Your task to perform on an android device: Go to the Toys R Us app and browse for electric vehicles.
Image 0: 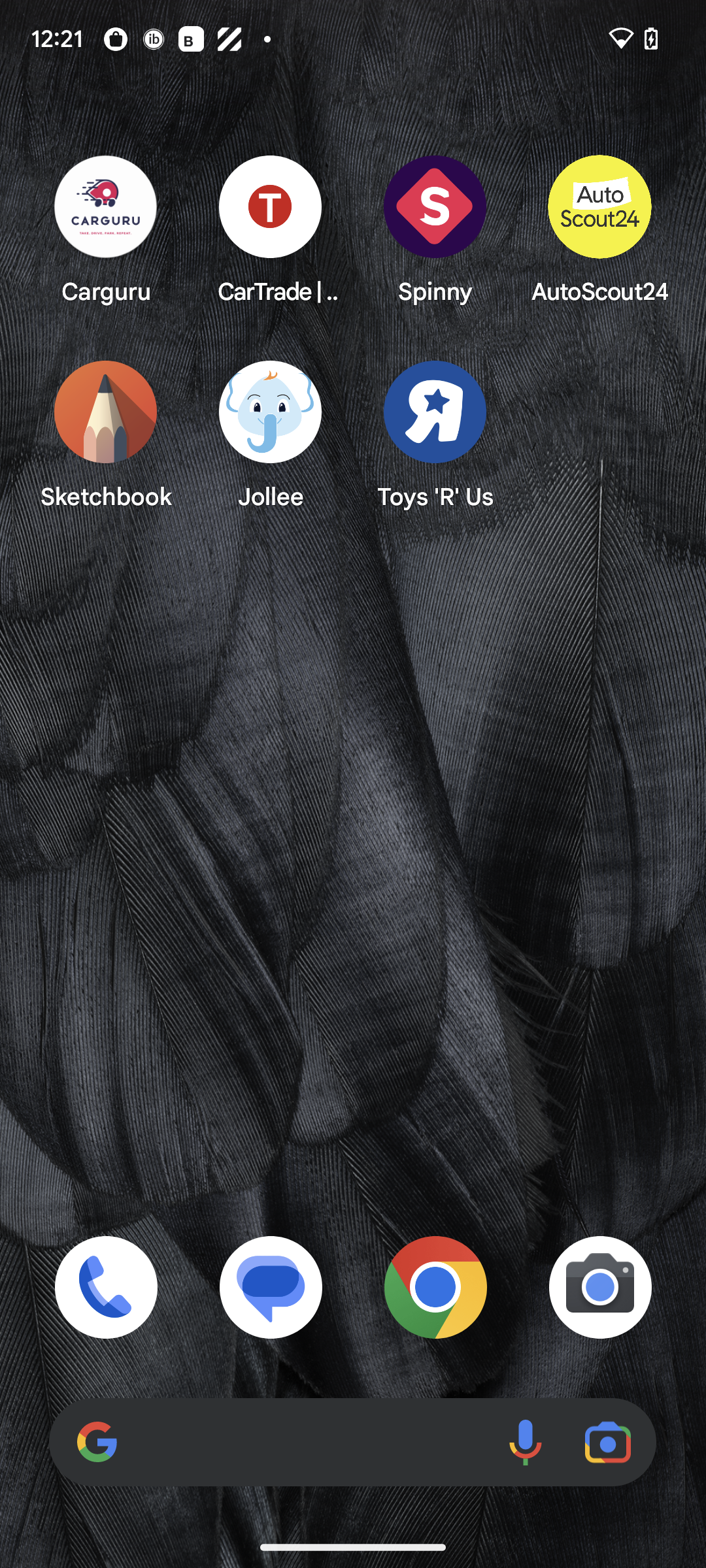
Open the Toys R us app.
Step 0: open app "Toys 'R' Us"
Image 2: 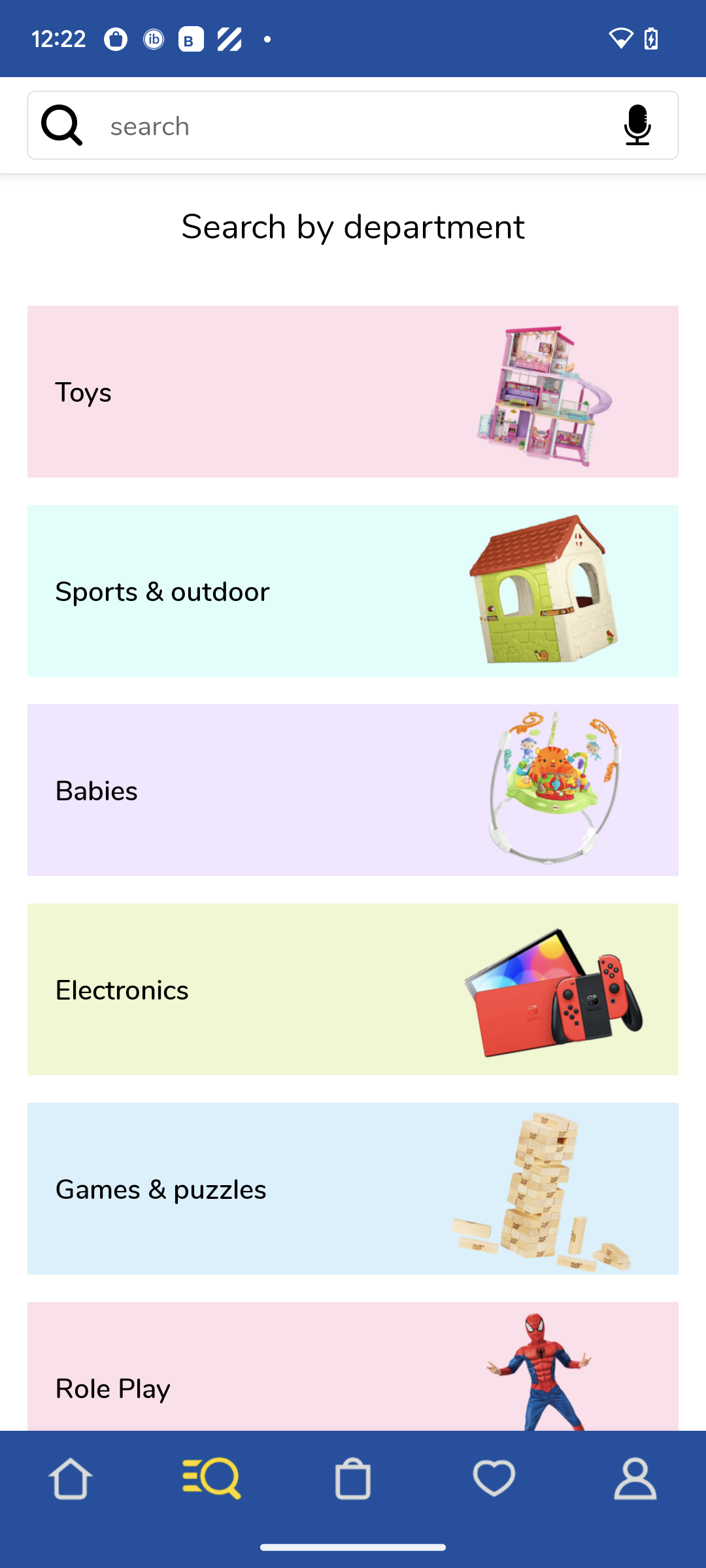
Type electric vehicles in the search bar.
Step 2: click (325, 125)
Image 3: 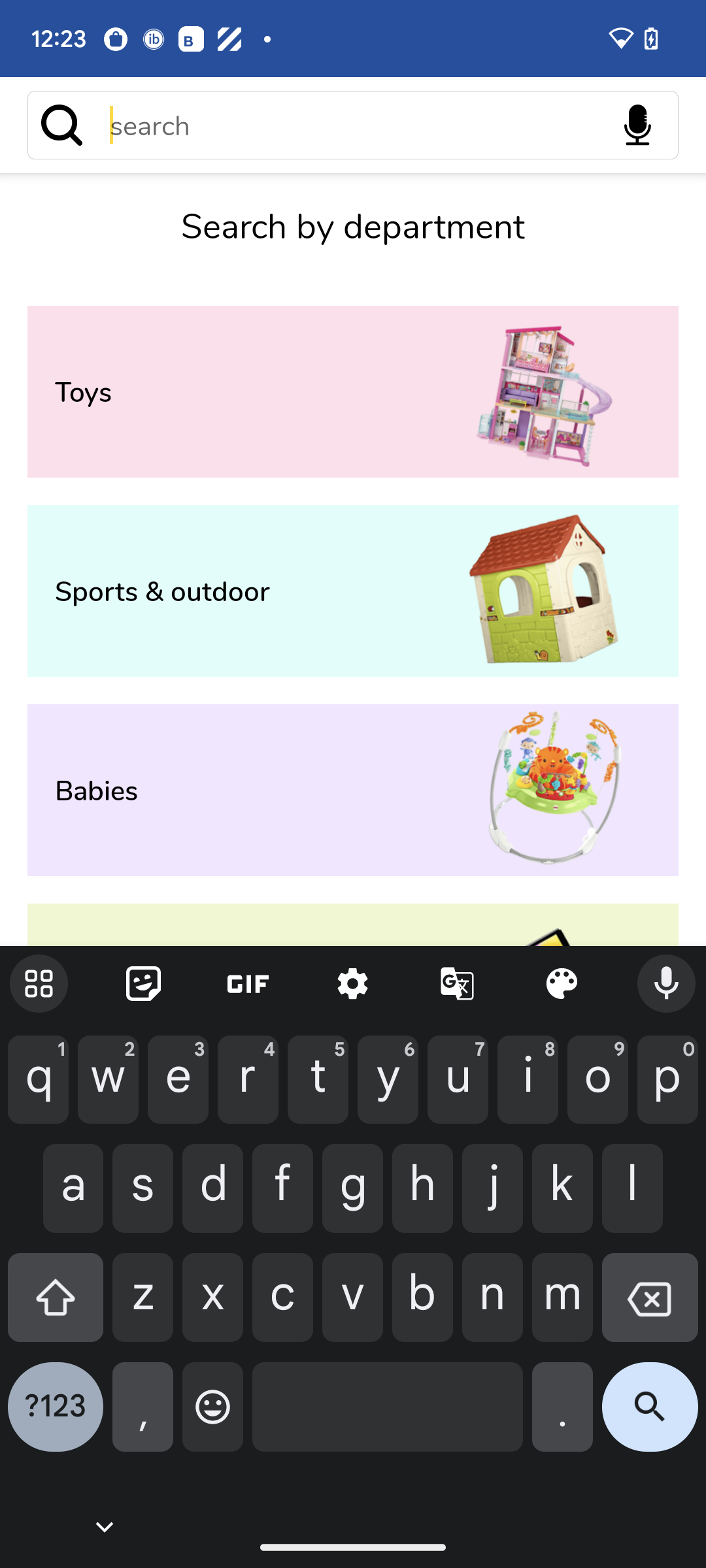
Type electric vehicles in the search bar.
Step 3: type "electric vehicles"
Image 4: 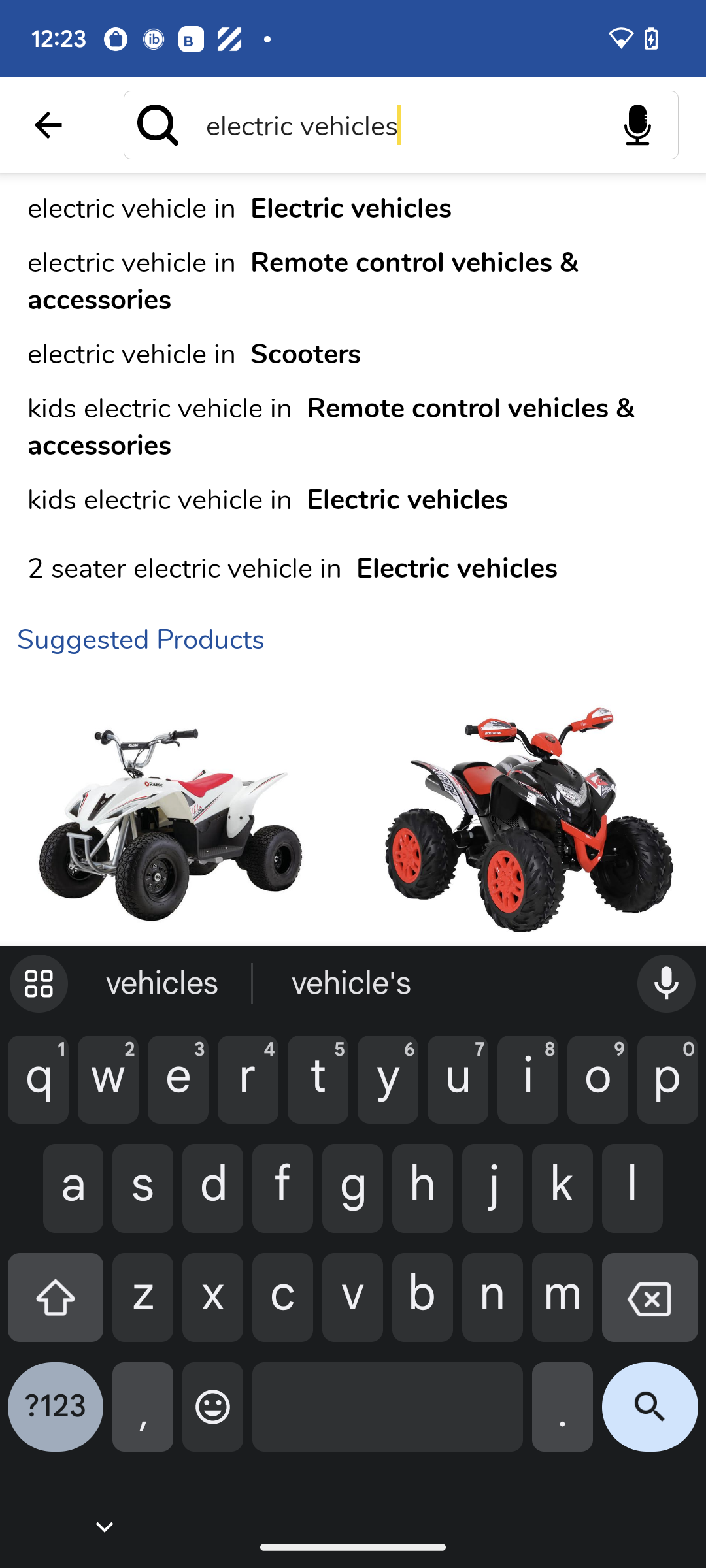
Click on the search icon at the bottom right of the screen.
Step 4: click (650, 1417)
Image 5: 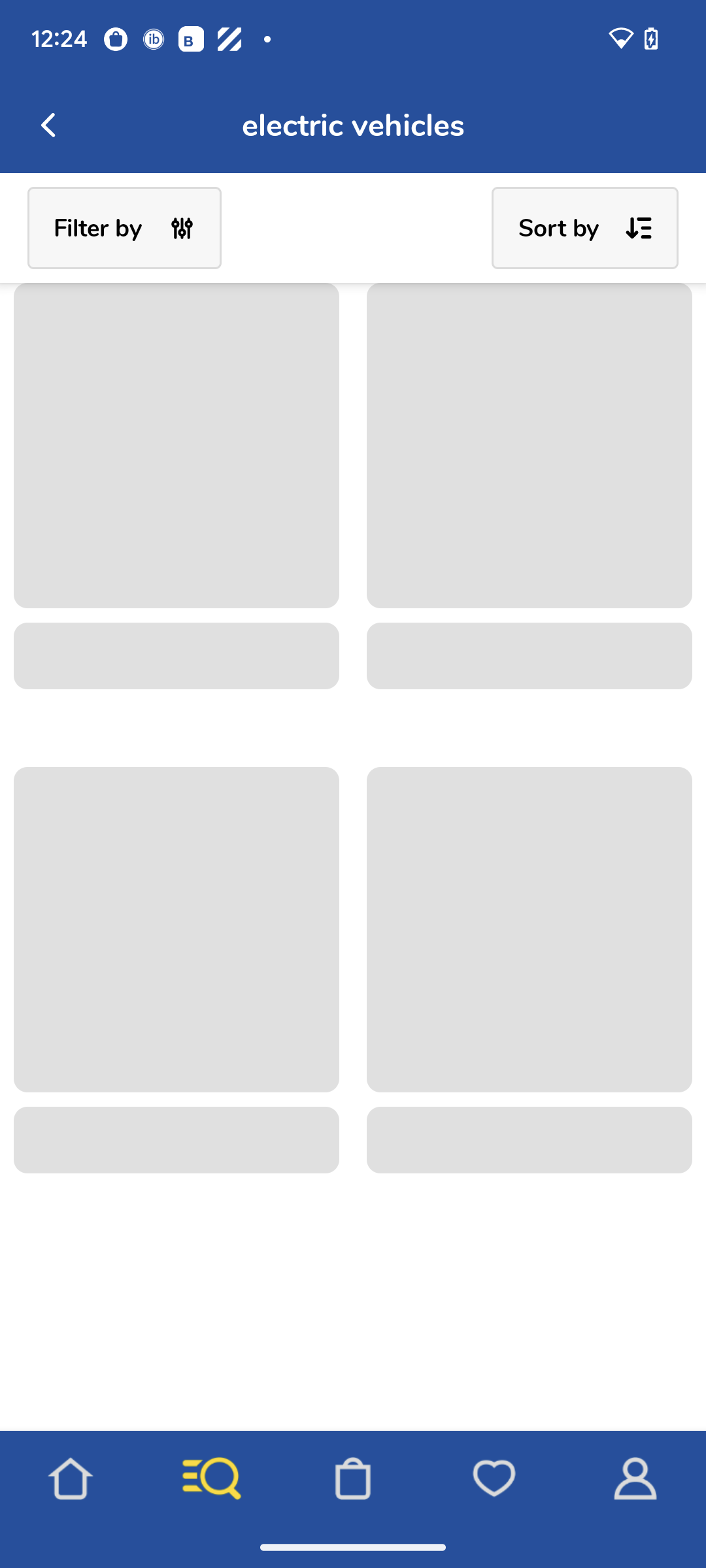
Click on the search icon at the bottom right of the screen.
Step 5: wait
Image 6: 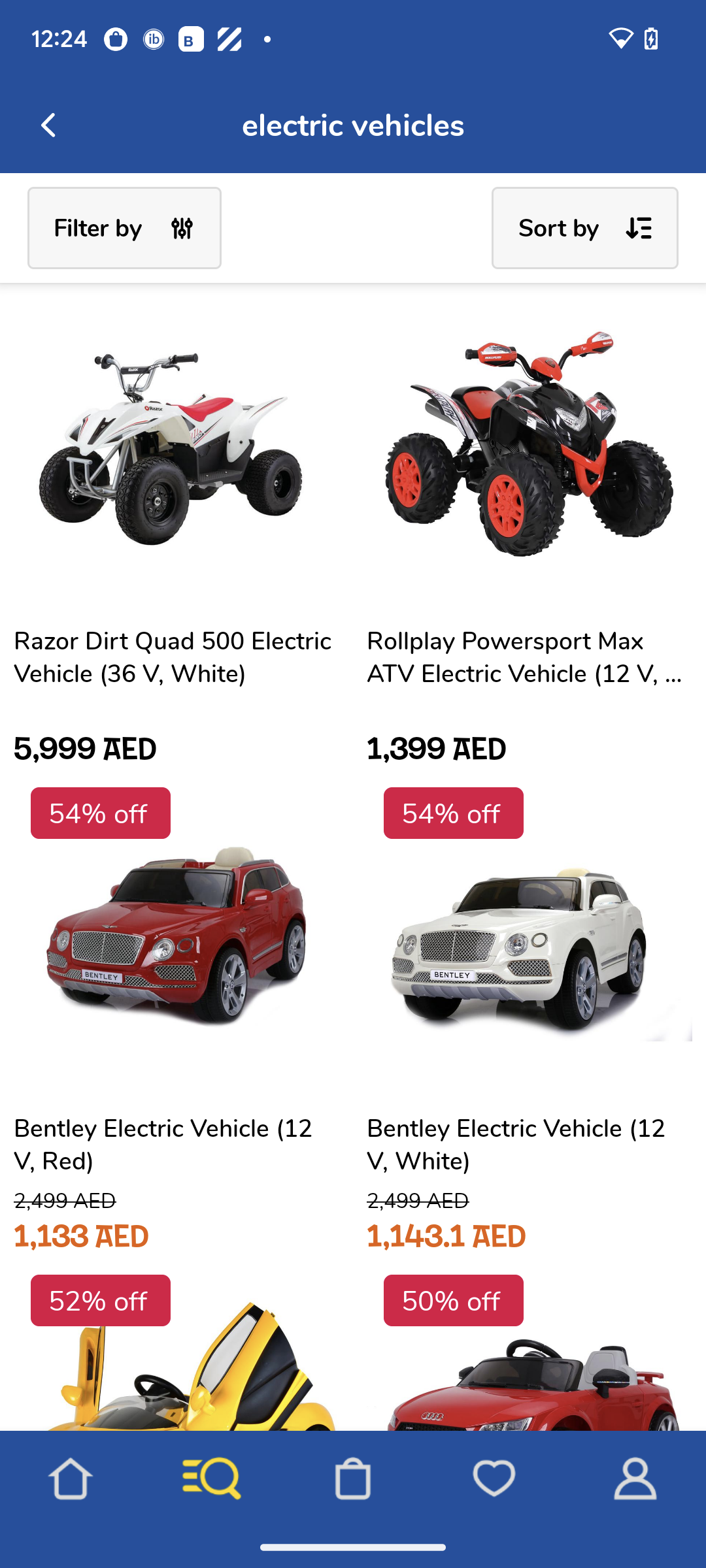
Scroll up
Step 6: scroll down
Image 7: 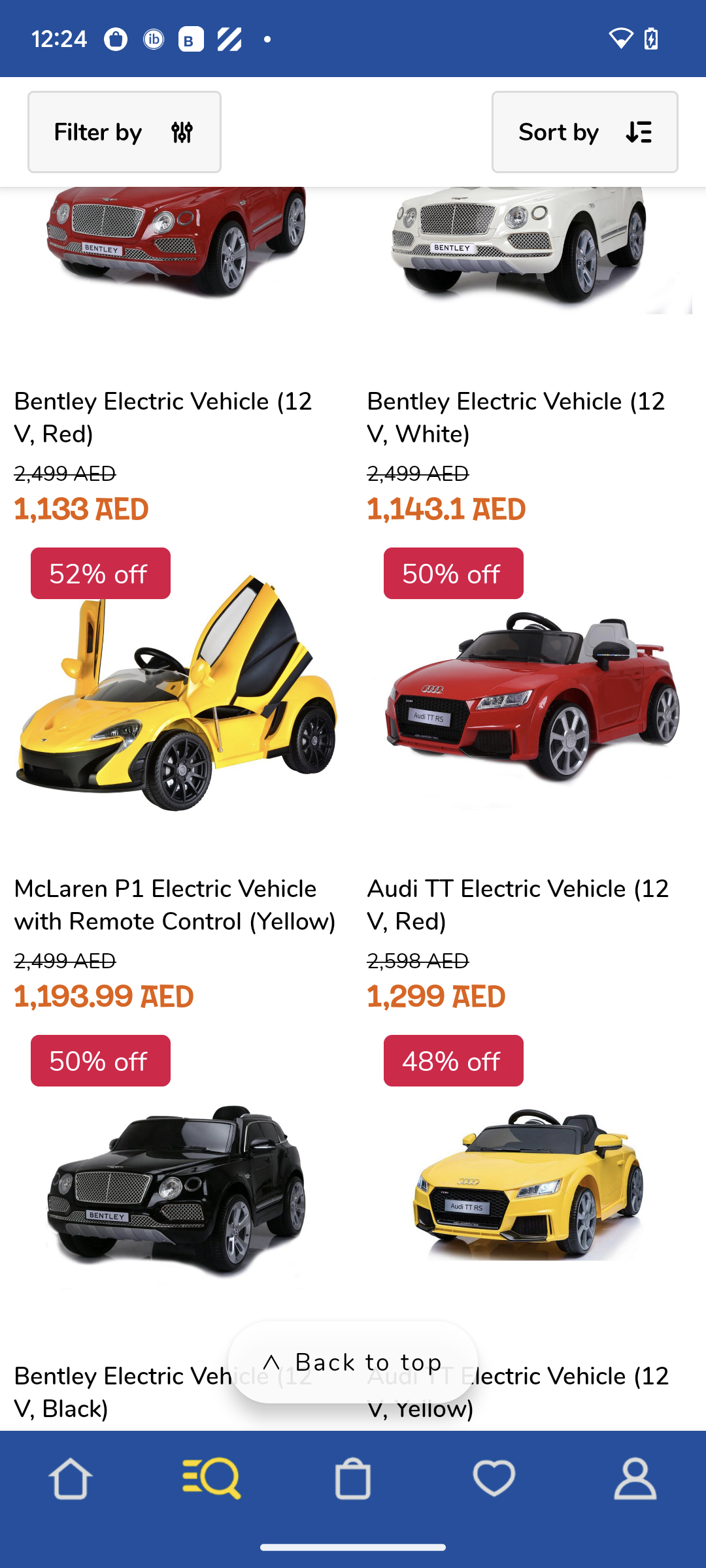
Scroll up
Step 7: scroll down